Your task to perform on an android device: The folder name Jitendra created by me is wrong. I want to correct the rename on the drive.
Image 0: 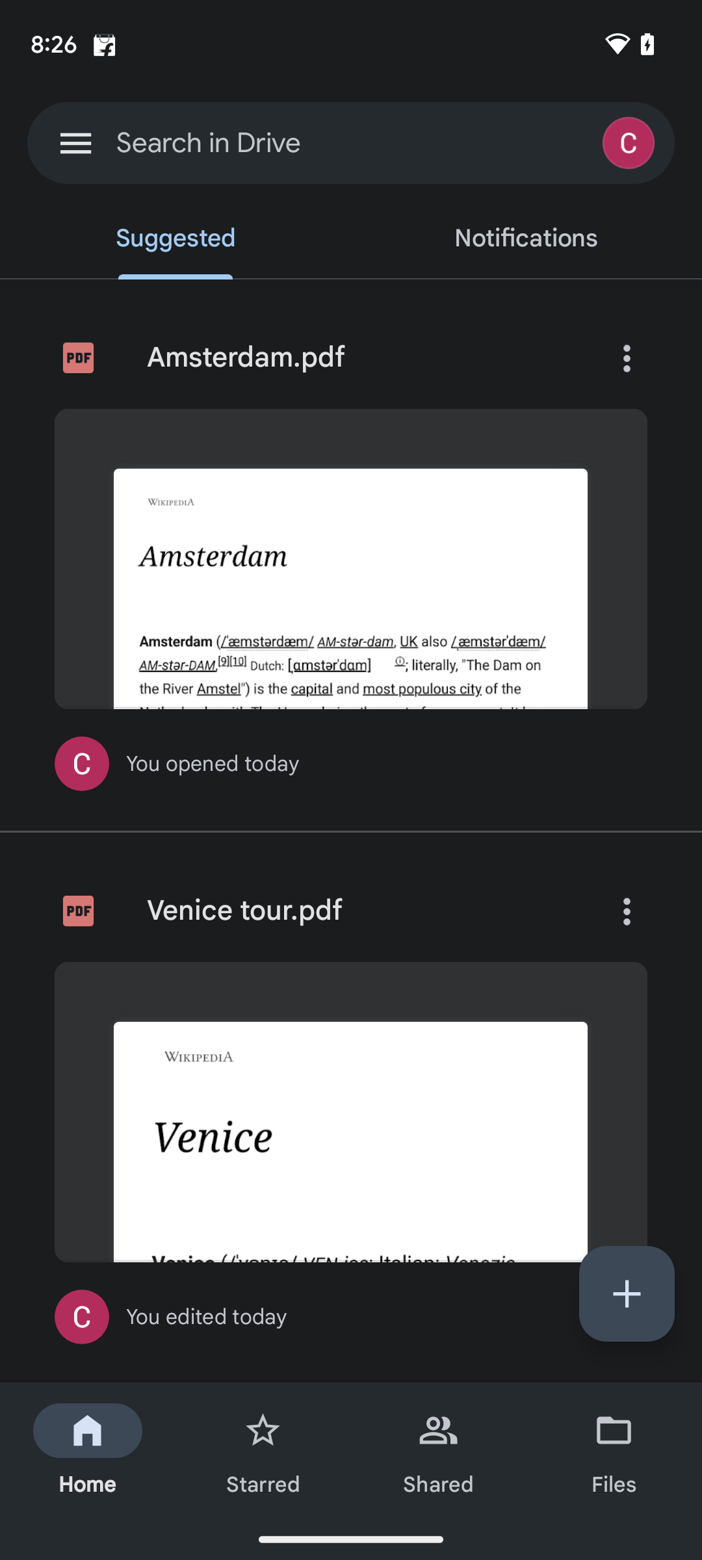
Tap on the Add icon present at the bottom of the screen.
Step 0: click (627, 1293)
Image 1: 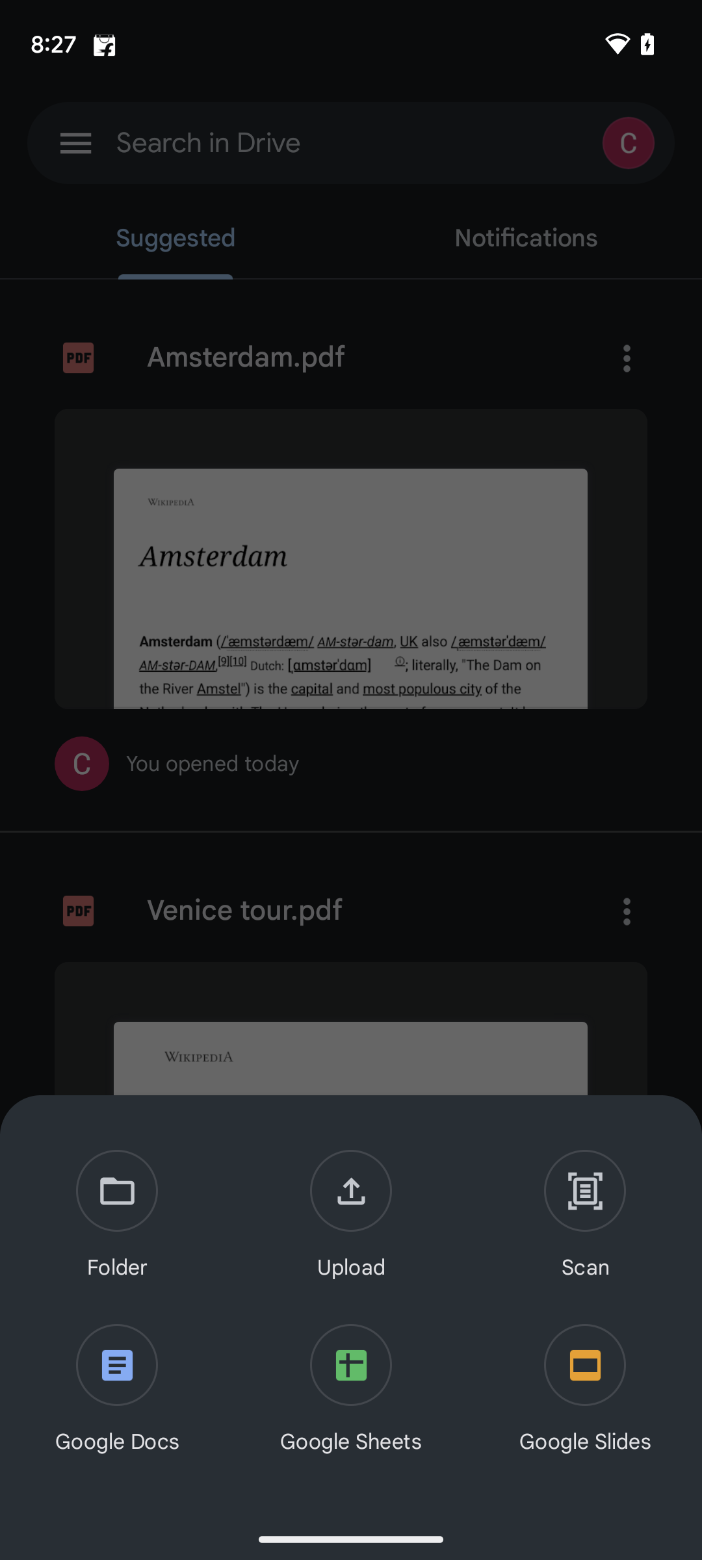
Tap on the Add icon present at the bottom of the screen.
Step 1: wait
Image 2: 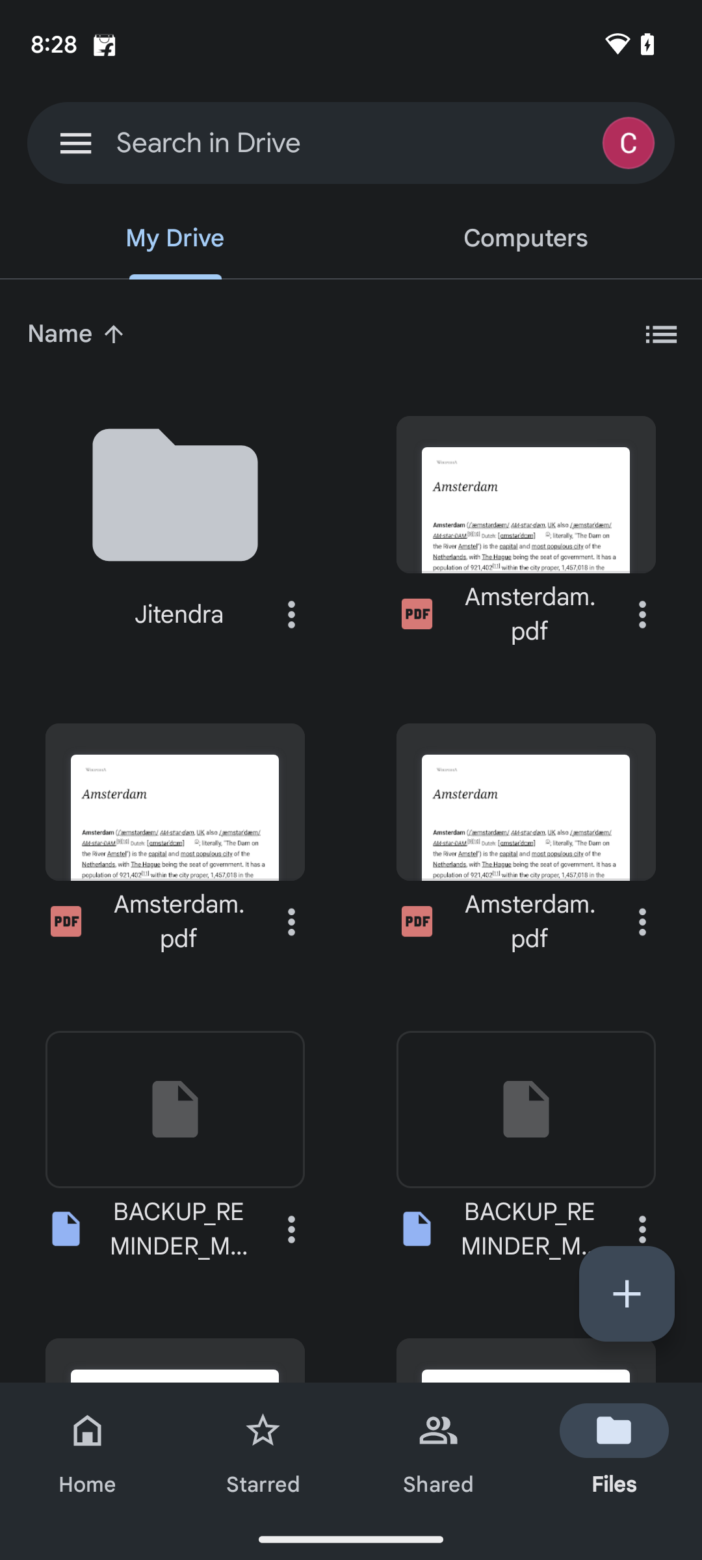
Tap on the file icon present at the bottom right corner of the screen.
Step 2: click (614, 1451)
Image 4: 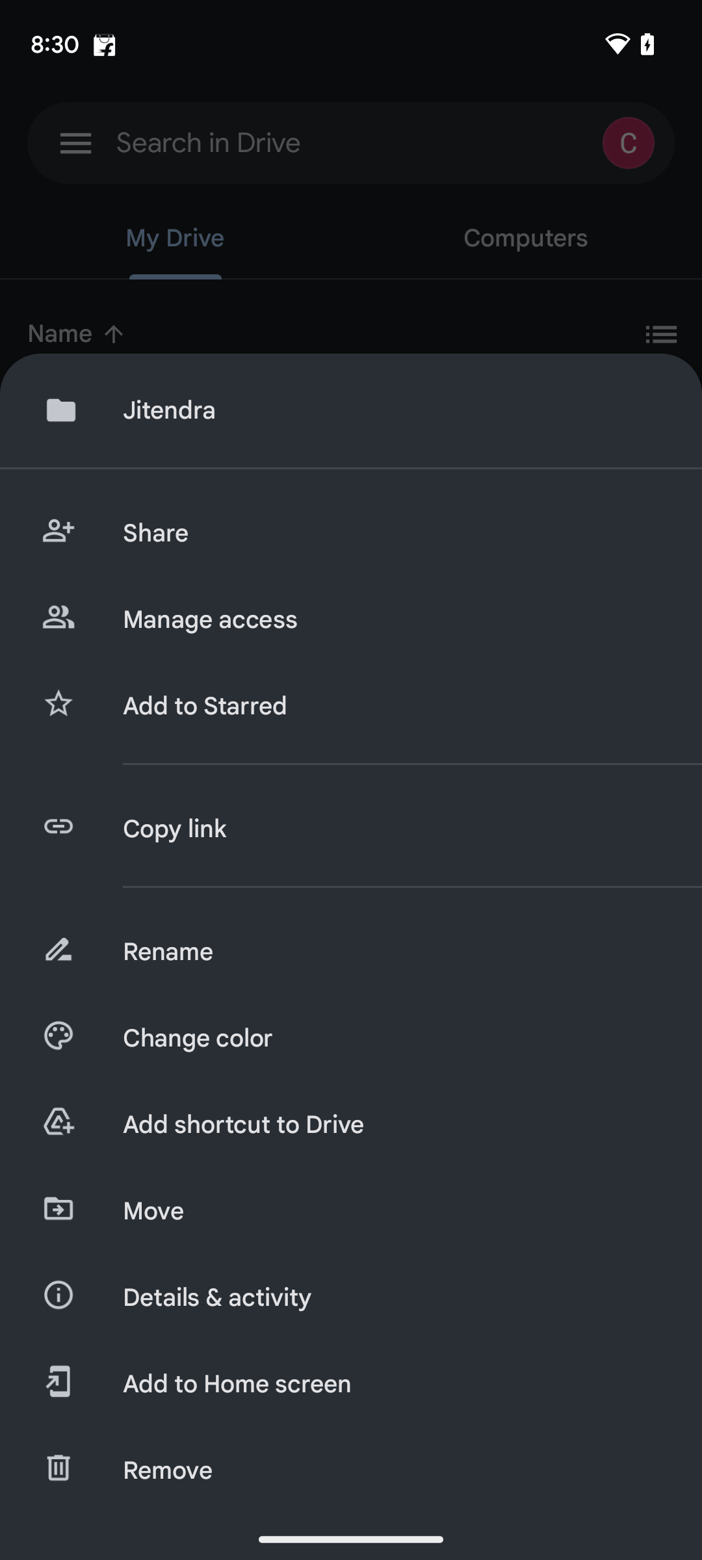
Tap on rename.
Step 4: click (391, 952)
Image 5: 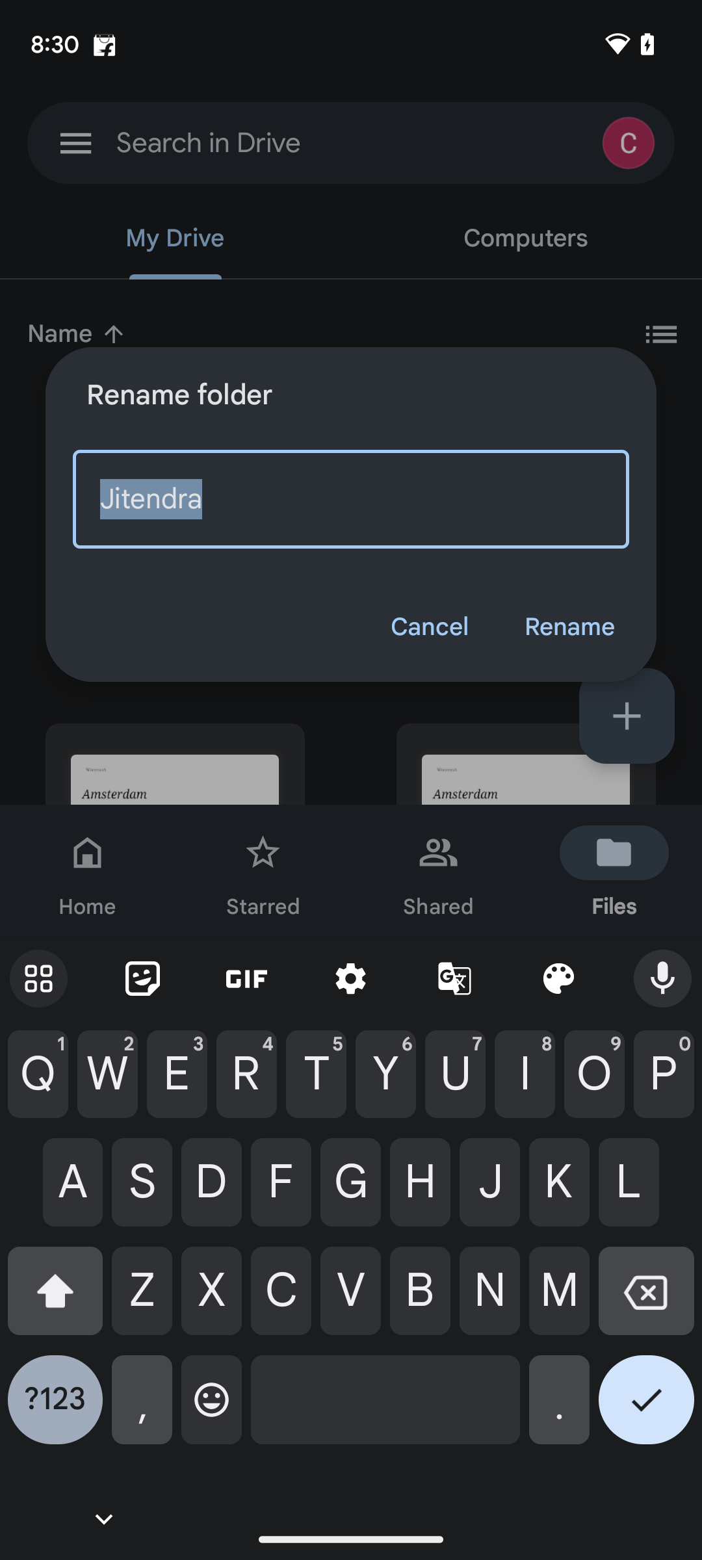
Rename the folder.
Step 5: type "Jitendra singh"
Image 6: 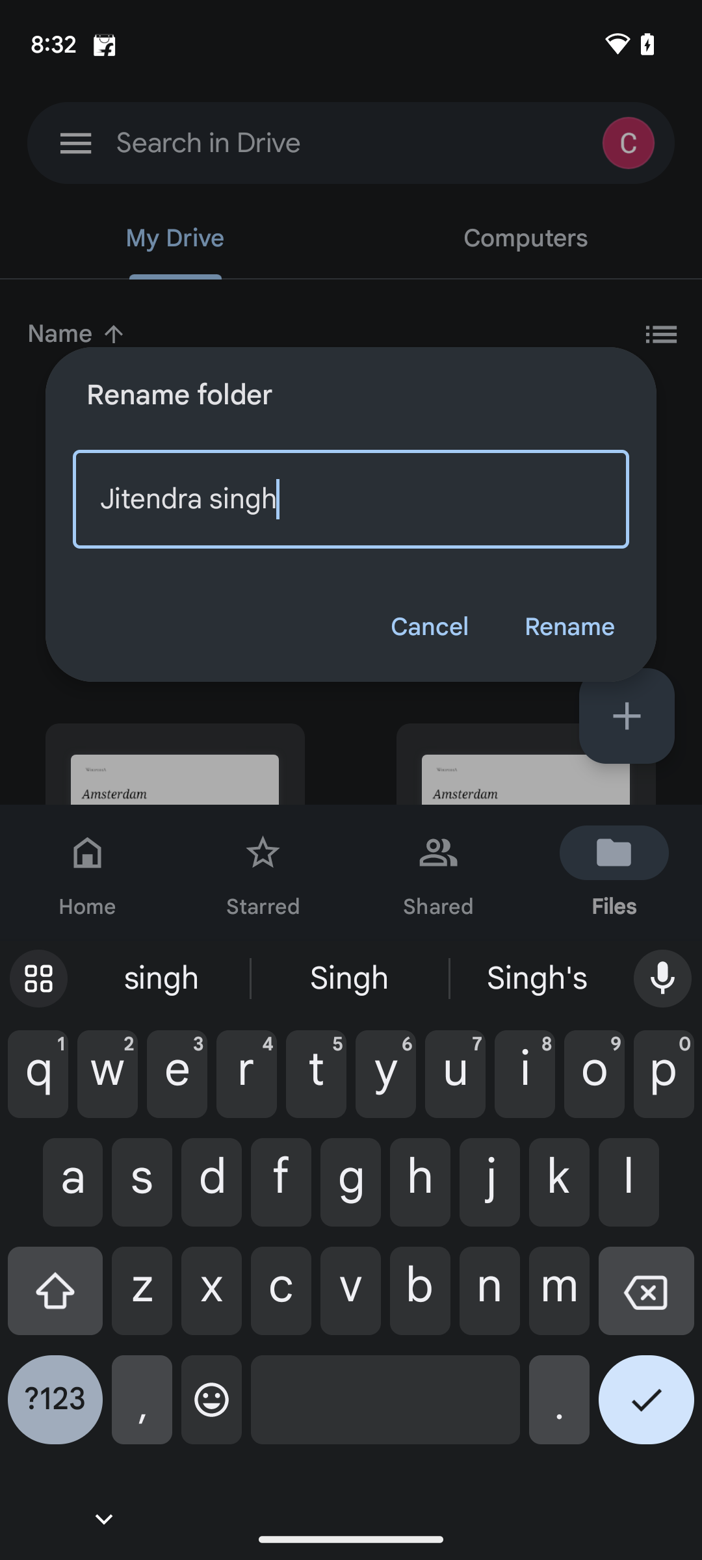
Tap on the tick mark at the bottom of the screen.
Step 6: click (646, 1410)